Your task to perform on an android device: For a better understanding of the USD exchange rate, I want to check the past 1-month rates for USD. Check the historical exchange rates for USD on the XE app.
Image 0: 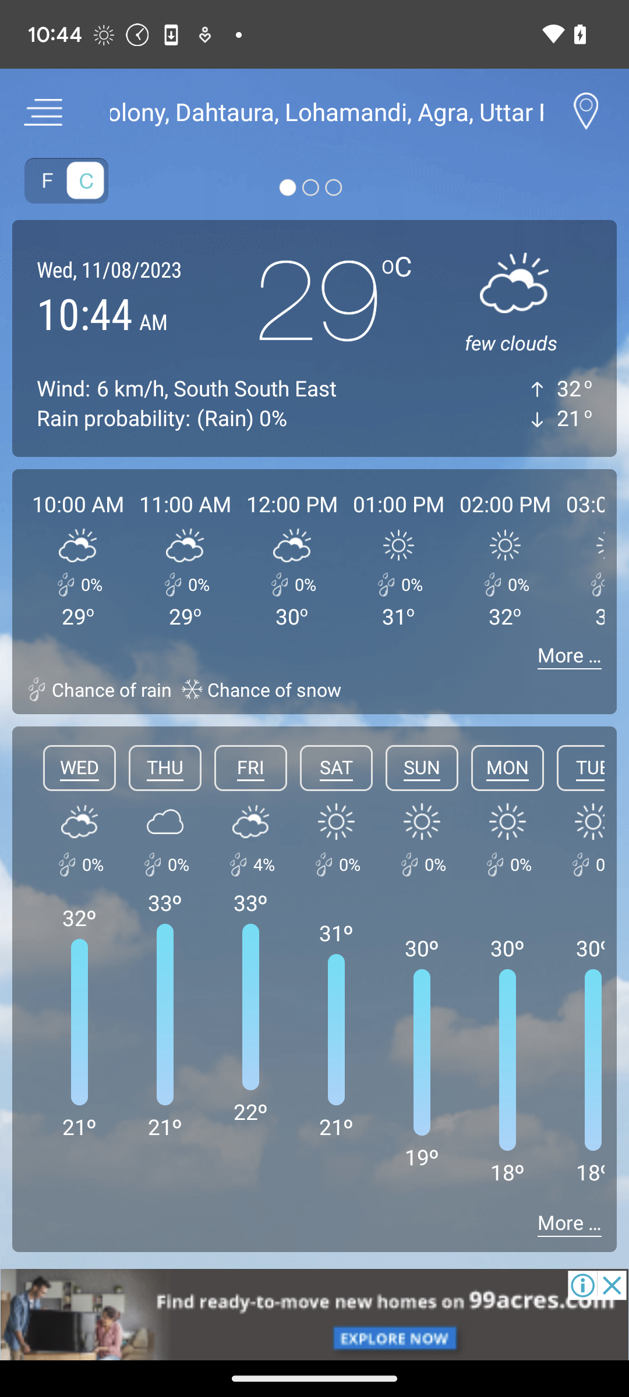
Open the XE app.
Step 0: open app "Xe"
Image 1: 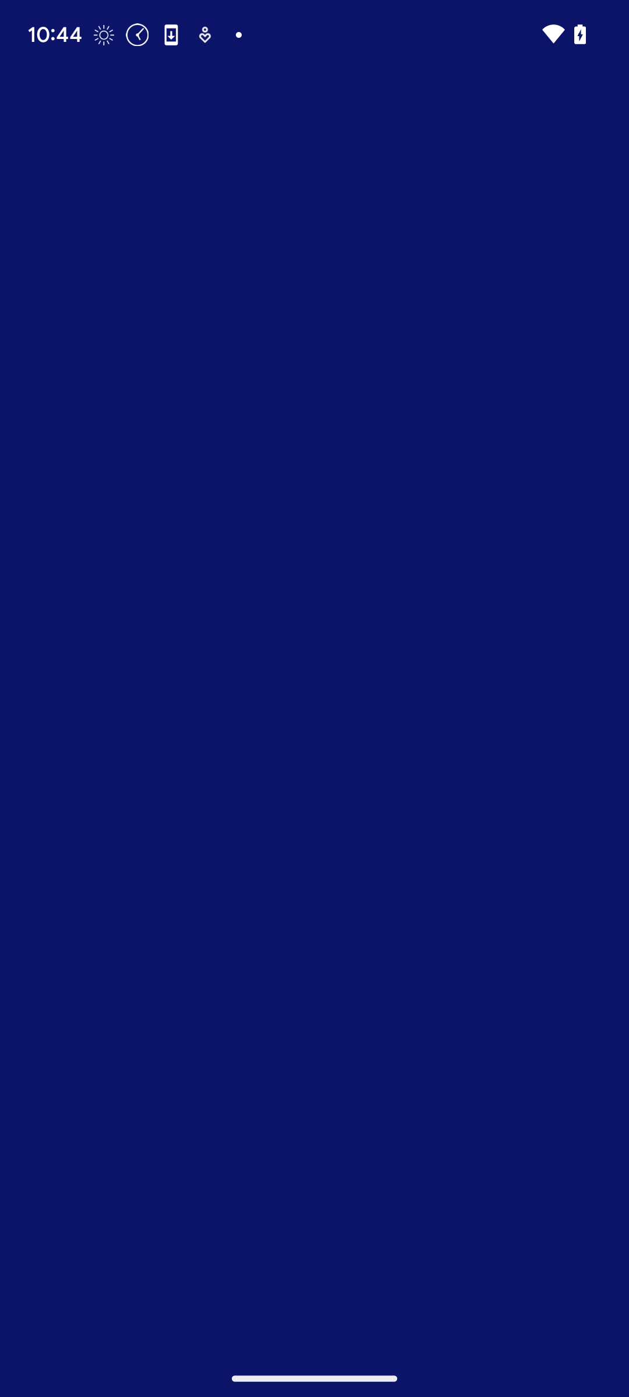
Open the XE app.
Step 1: wait
Image 2: 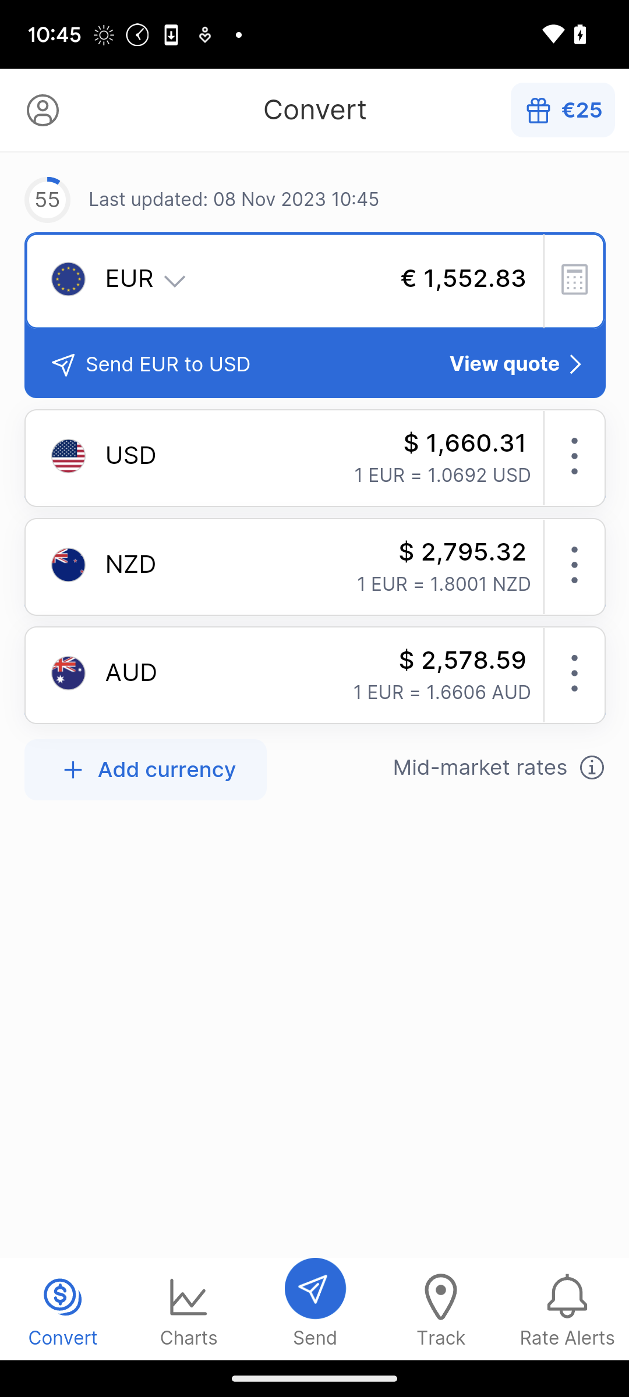
Click on the charts in the bottom bar.
Step 2: click (314, 714)
Image 4: 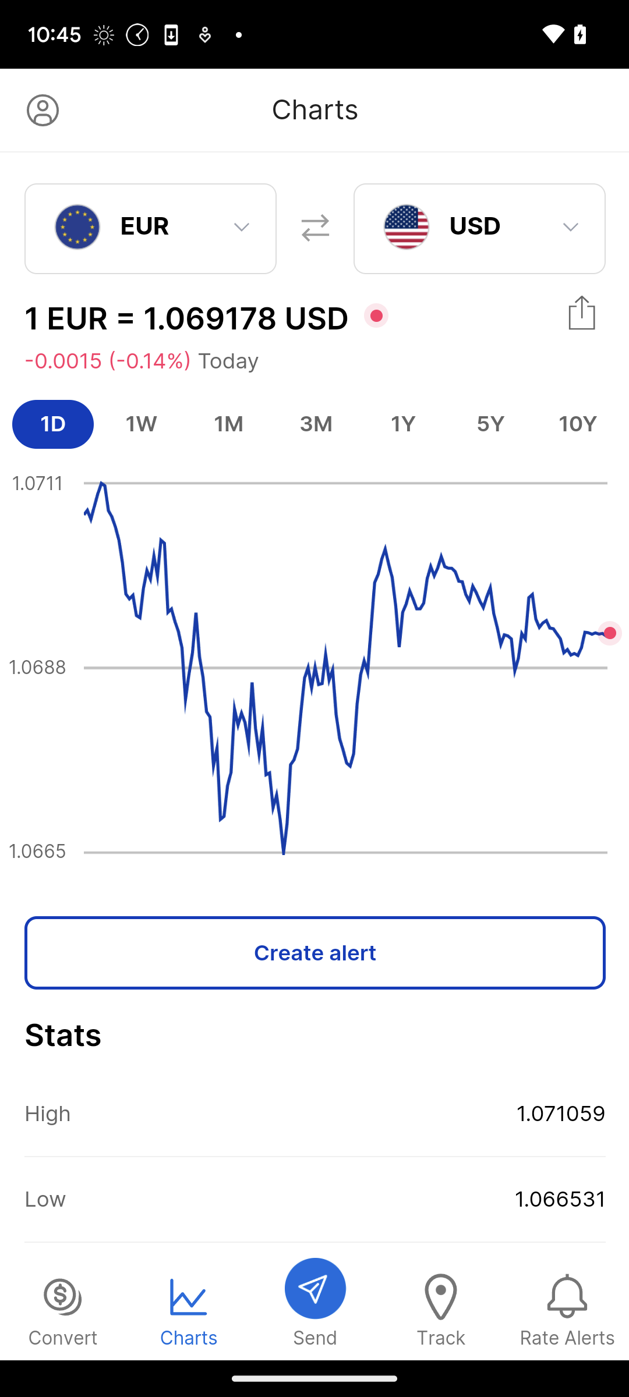
Click on the 1M option to check for the past one month.
Step 4: click (228, 423)